Your task to perform on an android device: In the Urban Outfitters app, I would like to save the Nike Packable Belted Cargo Short so I don't forget about it because it seems like a wonderful deal.
Image 0: 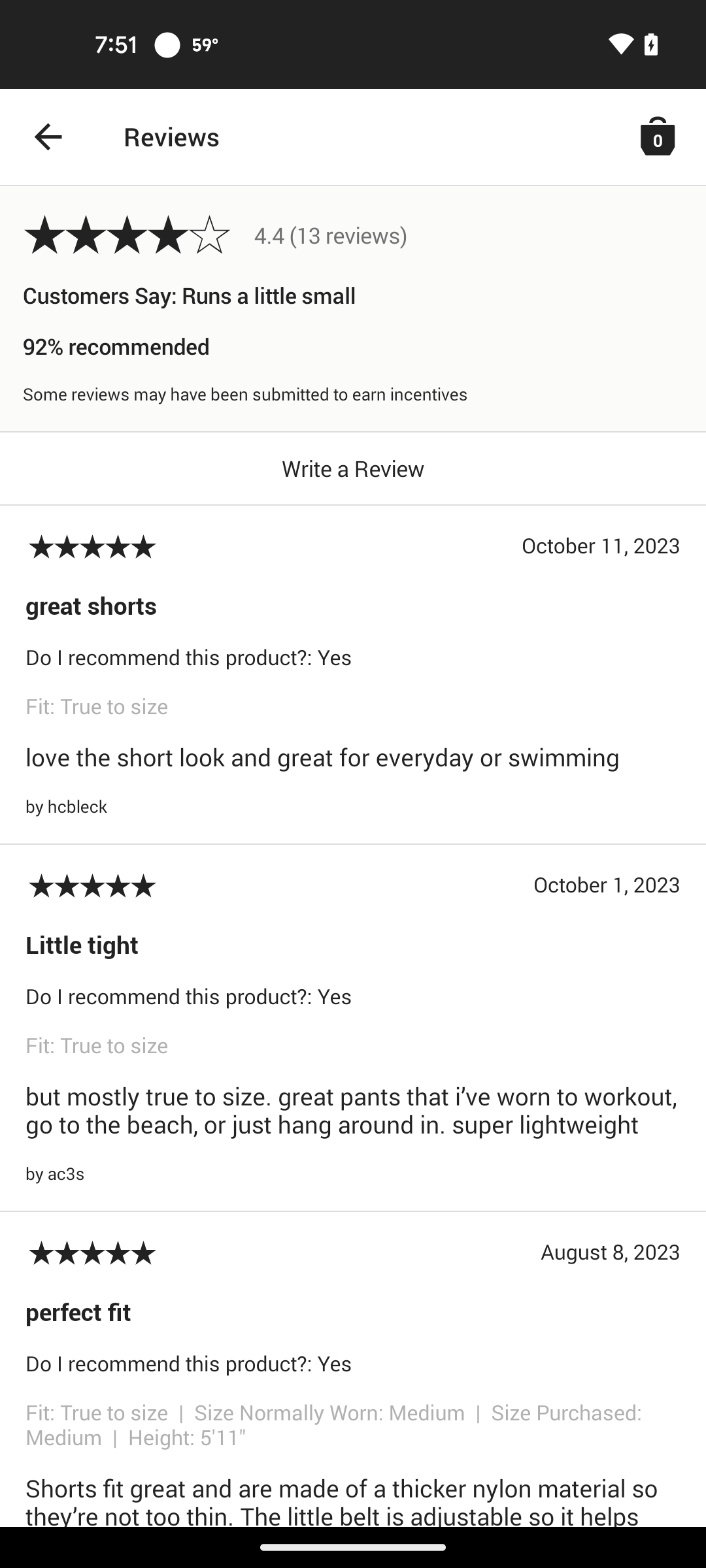
Go back to the previous page
Step 0: press back button
Image 2: 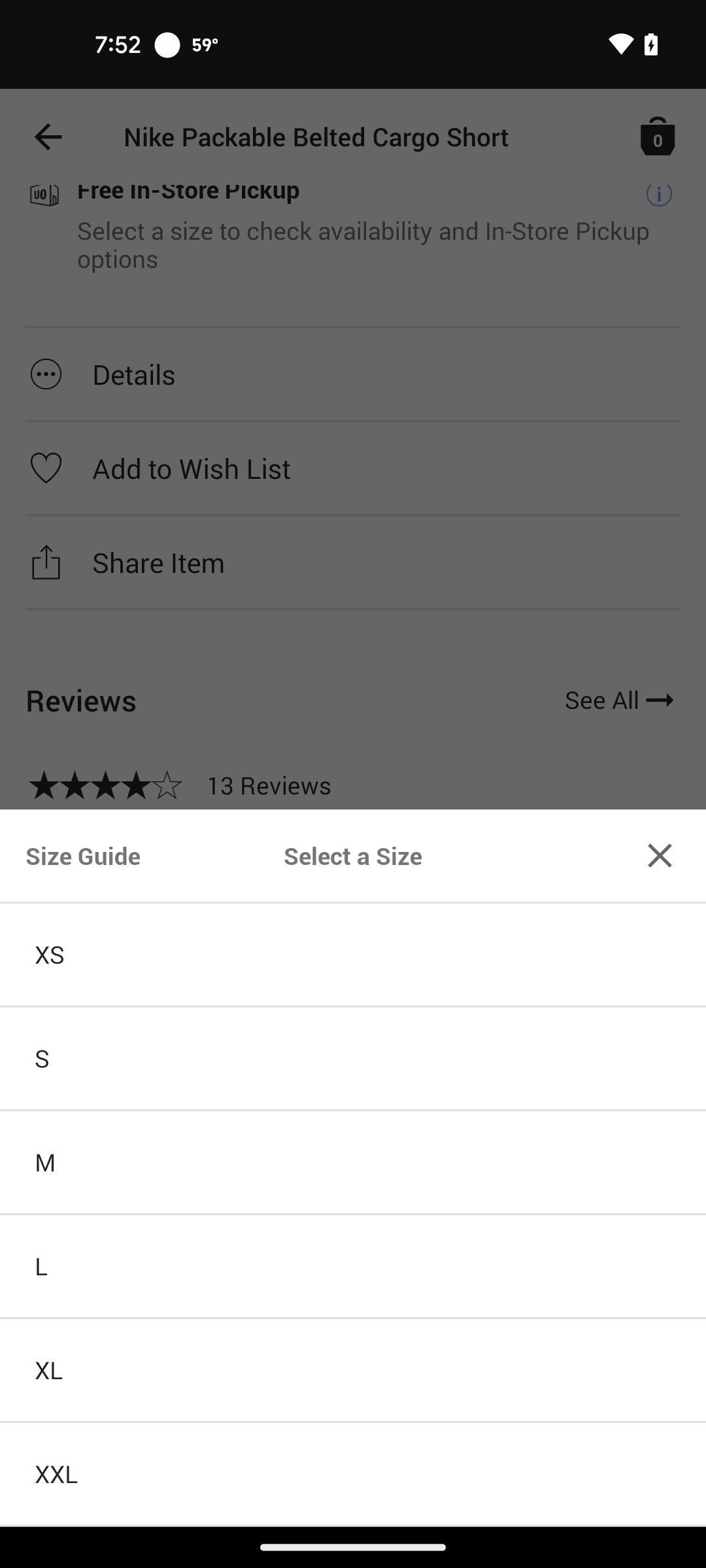
Select the L size
Step 2: click (35, 1267)